Your task to perform on an android device: I am all done with the shopping and liked the Hooks Rails Stainless steel , Add the Hooks Rails Stainless steel to the wishlist in the Dhgate app .
Image 0: 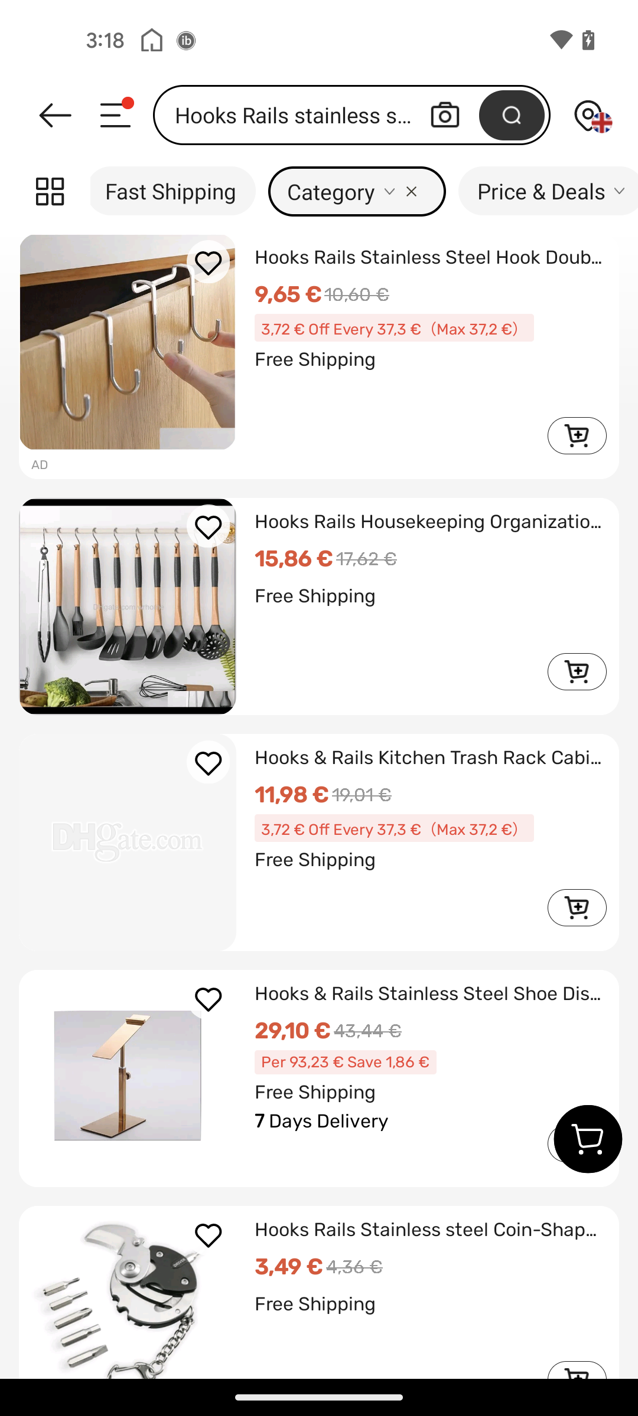
Click on the heart icon of the Hooks Rails Stainless steel hook
Step 0: click (205, 262)